Your task to perform on an android device: I am baking a cake for my grandson because he is visiting me today. In the Clock app, set a timer for 40 minutes.
Image 0: 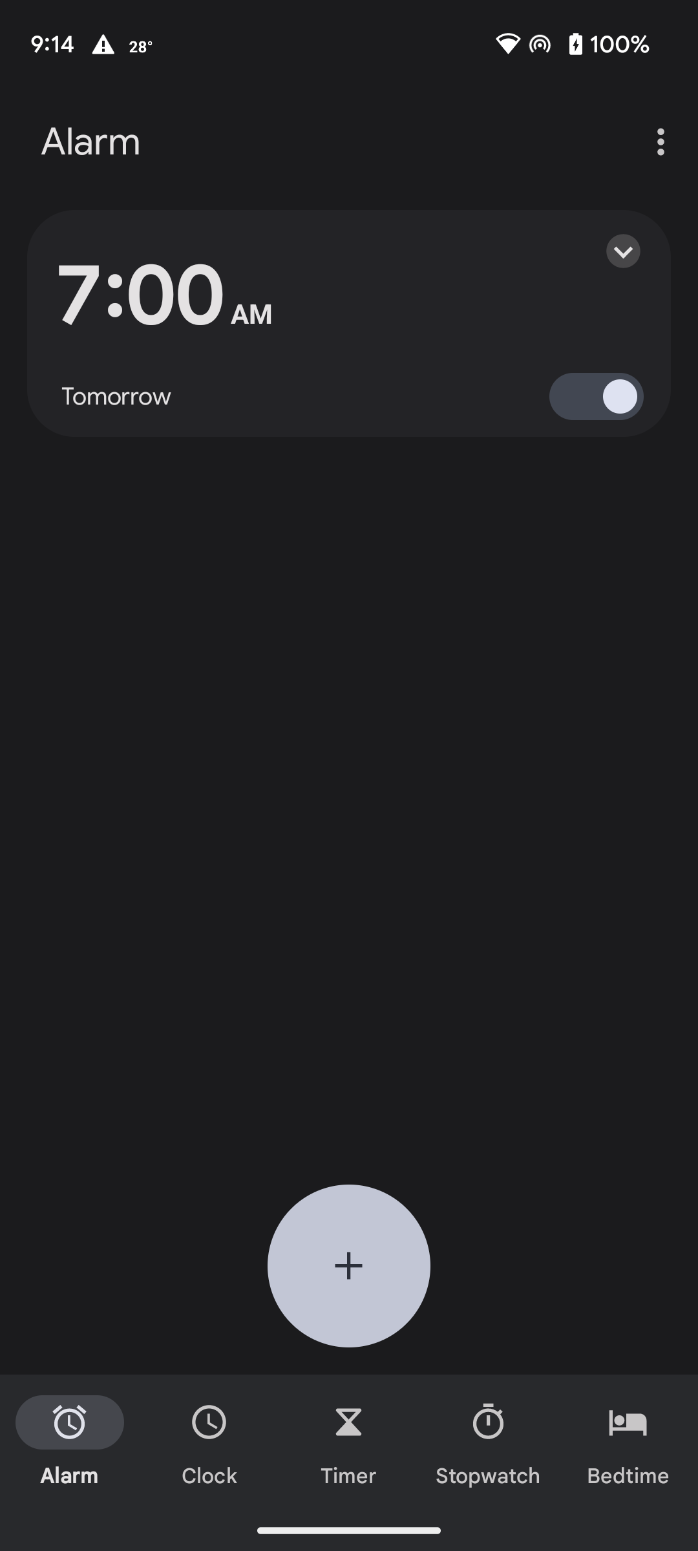
Click on the timer option at the bottom of the screen.
Step 0: click (349, 1442)
Image 1: 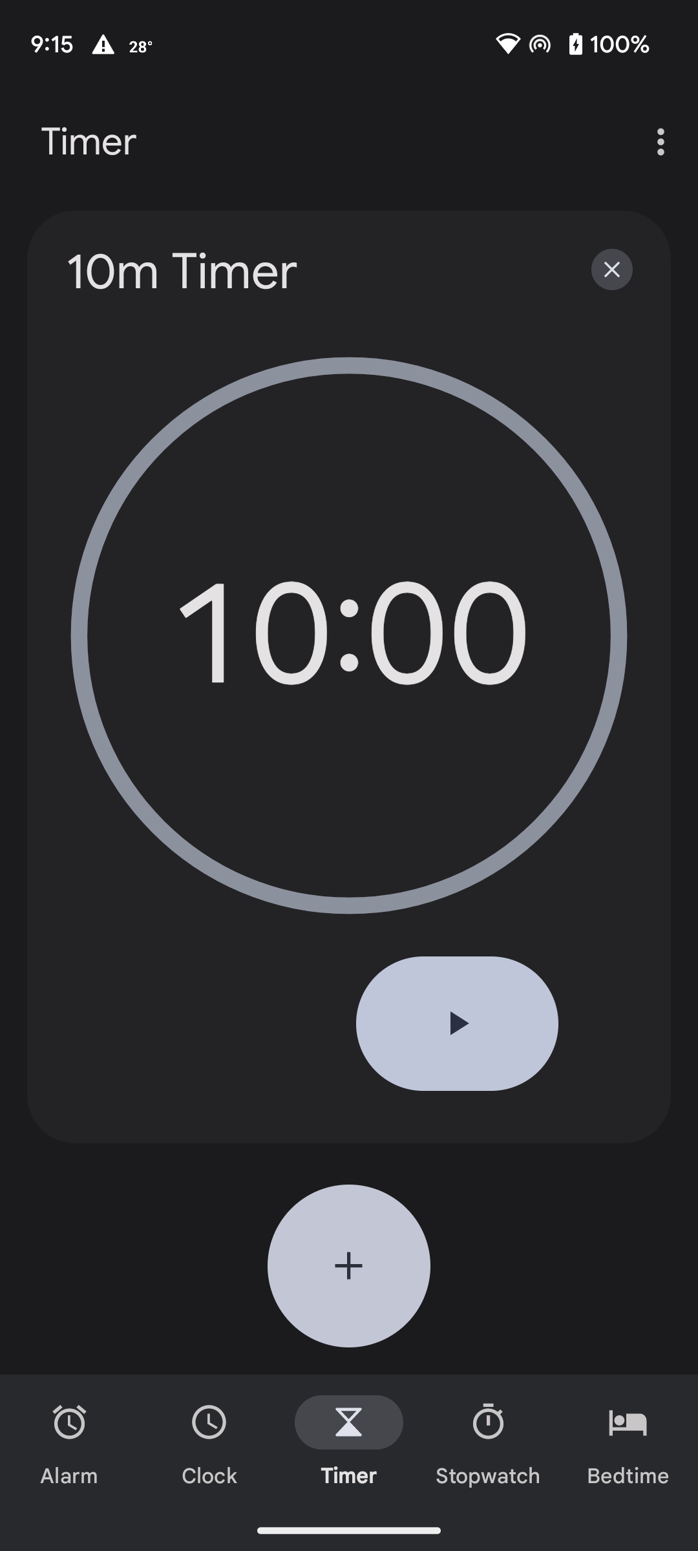
Click on the add icon at the bottom of the screen.
Step 1: click (349, 1265)
Image 2: 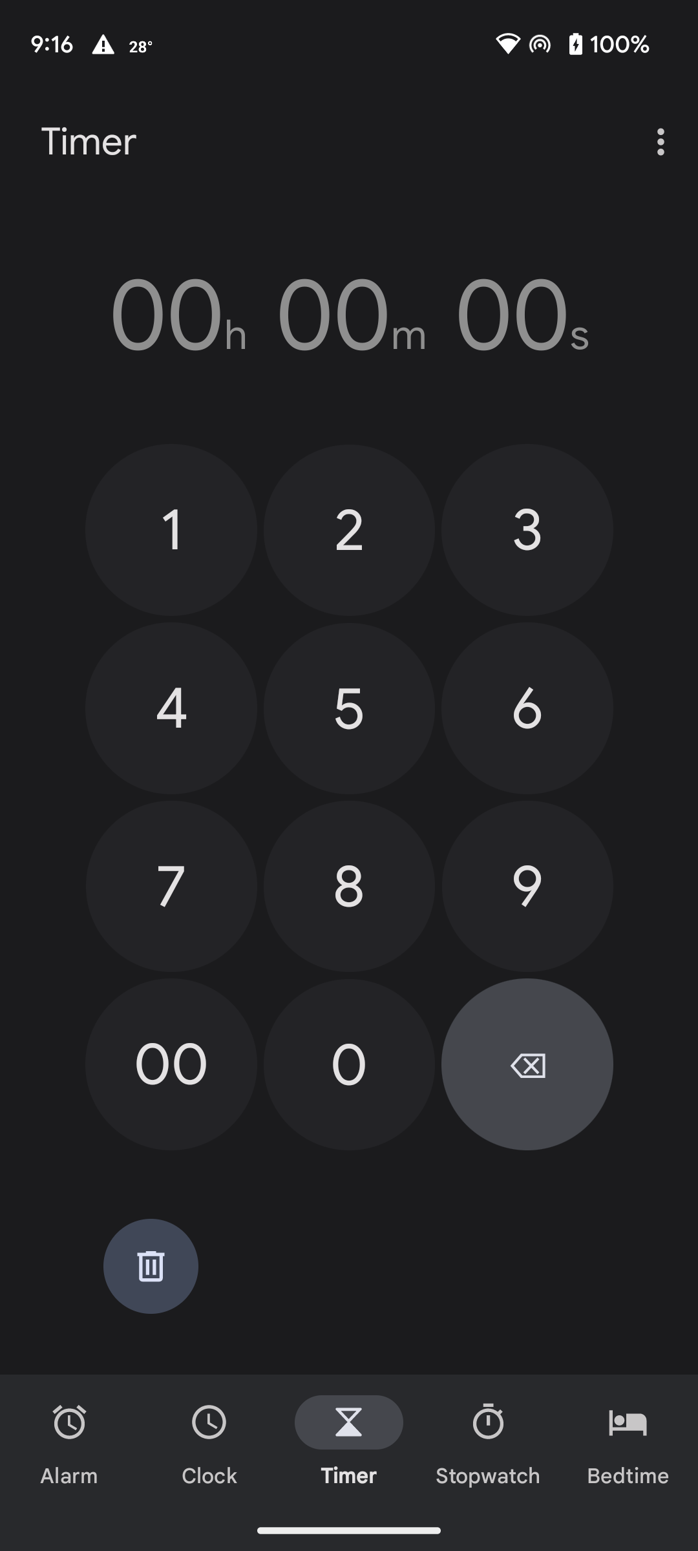
Click on number 4 button on the screen.
Step 2: click (187, 696)
Image 3: 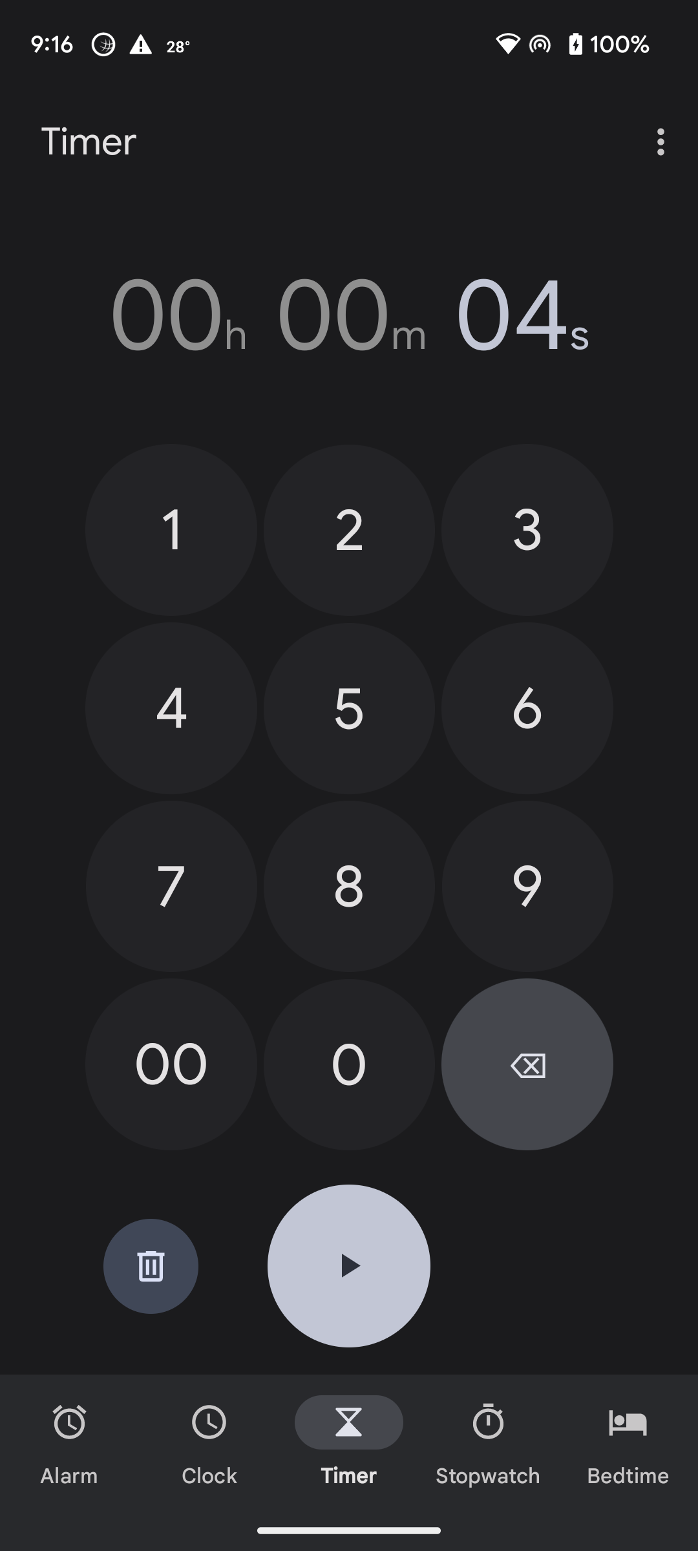
Click on 0 number button on the screen.
Step 3: click (372, 1073)
Image 5: 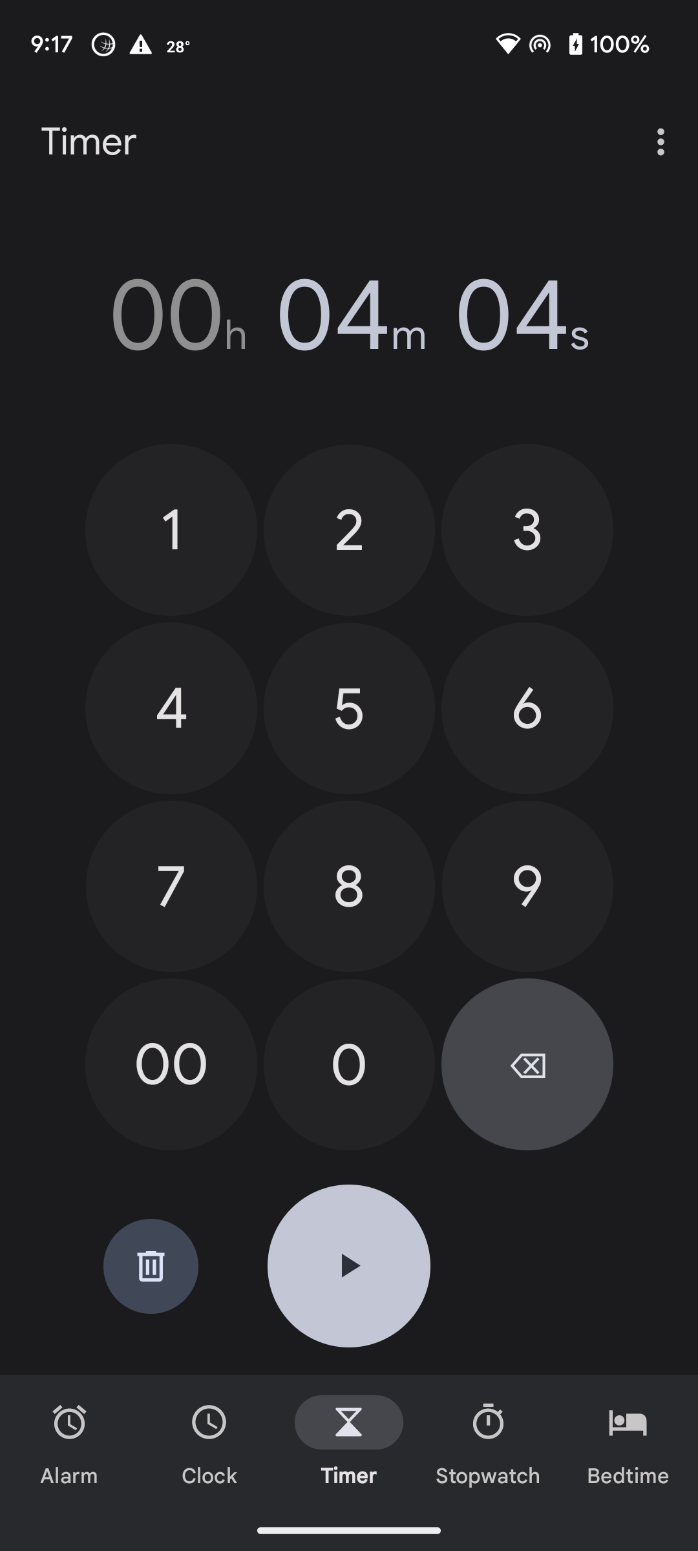
Click on the 0 number button on the screen.
Step 5: click (357, 1048)
Image 6: 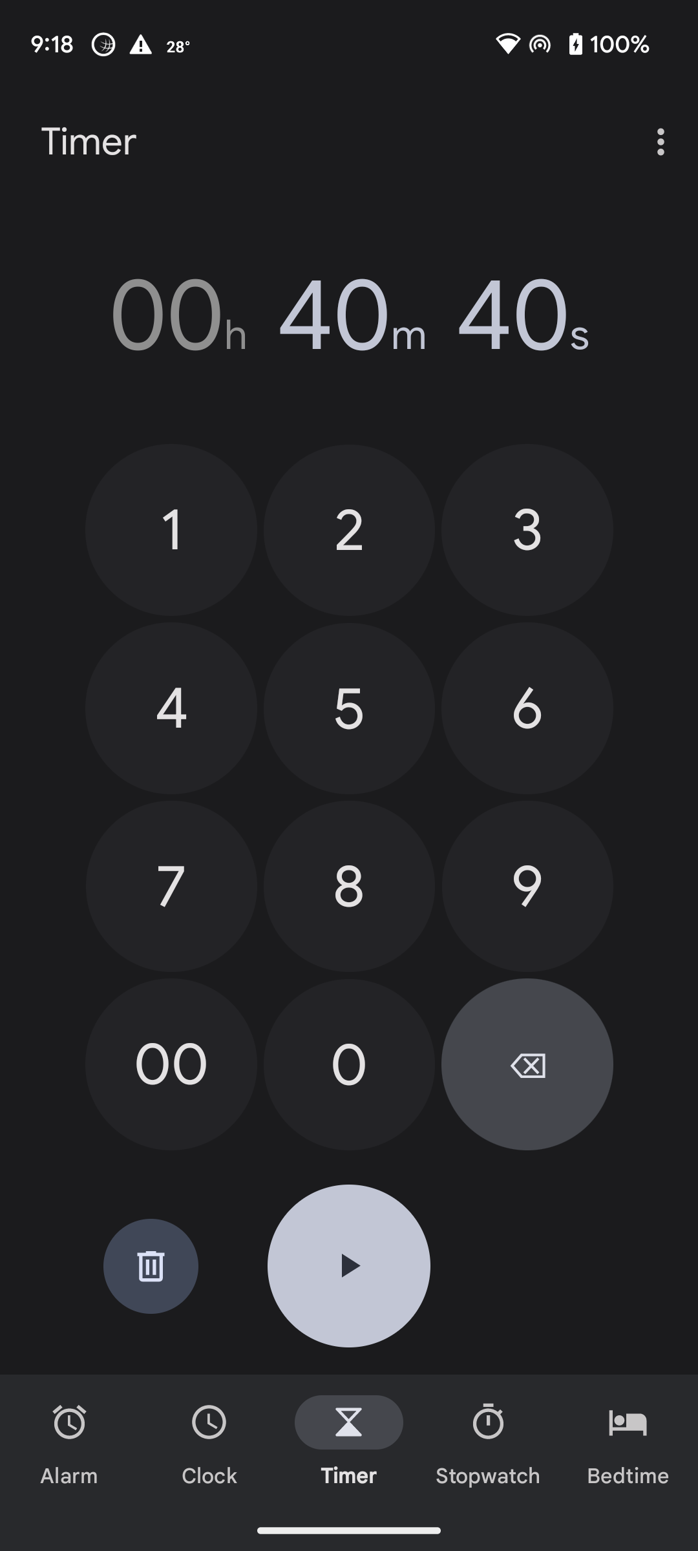
Click on the start icon at the bottom of the screen.
Step 6: click (349, 1265)